Your task to perform on an android device: I want to add this black dress of Mark and Spencer to my Wishlist. I will buy it later
Image 0: 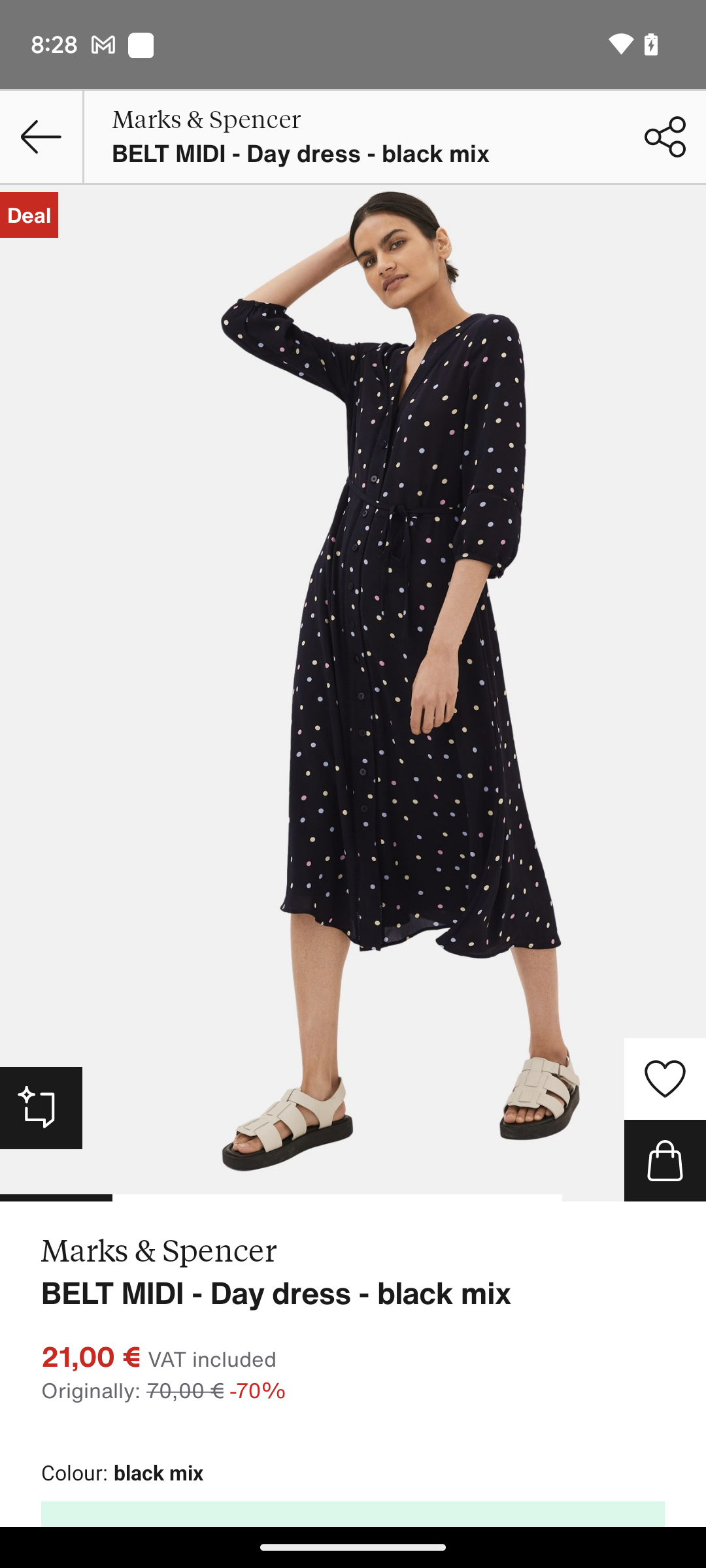
Click on the heart icon 
Step 0: click (665, 1079)